Your task to perform on an android device:  Launch the Night  meditation playlist
Image 0: 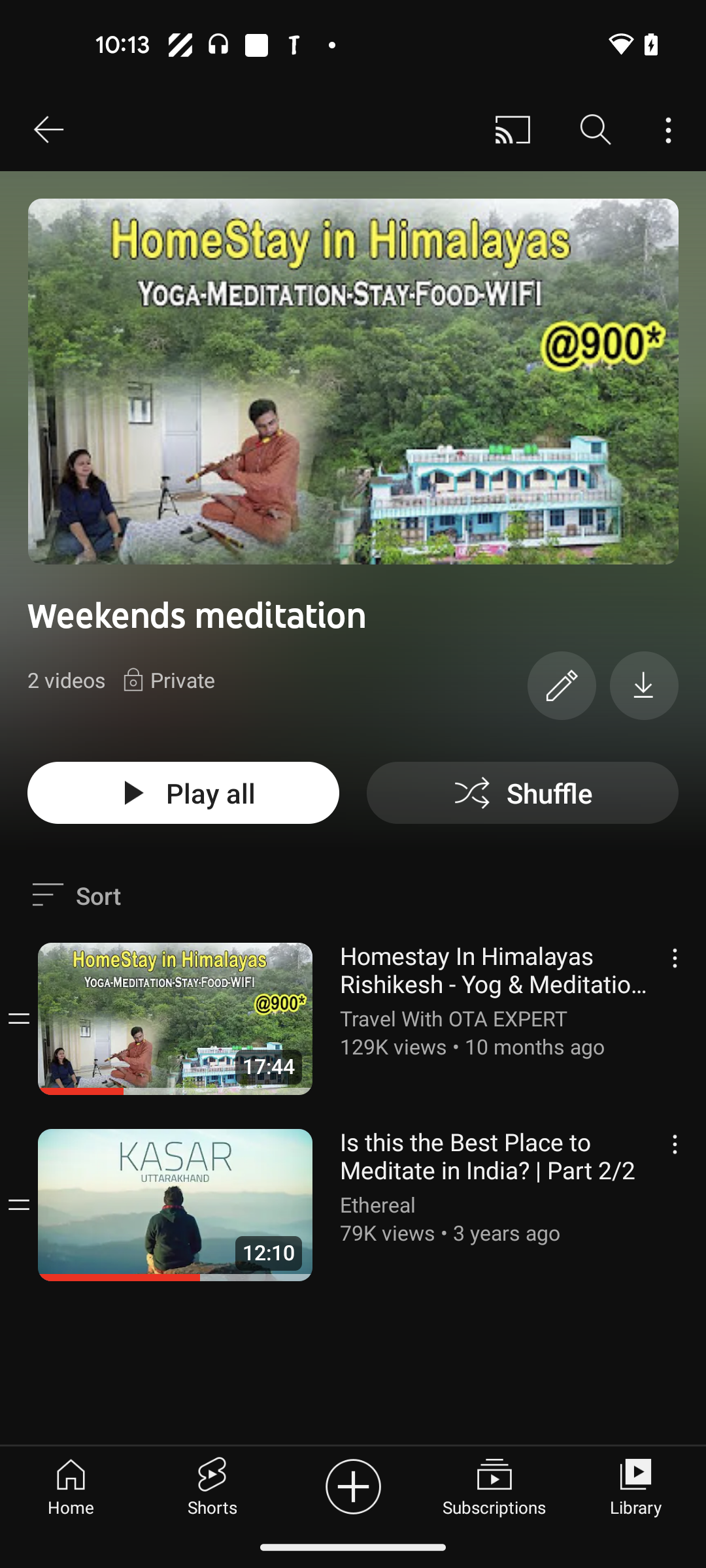
Go back to previous page 
Step 0: press back button
Image 1: 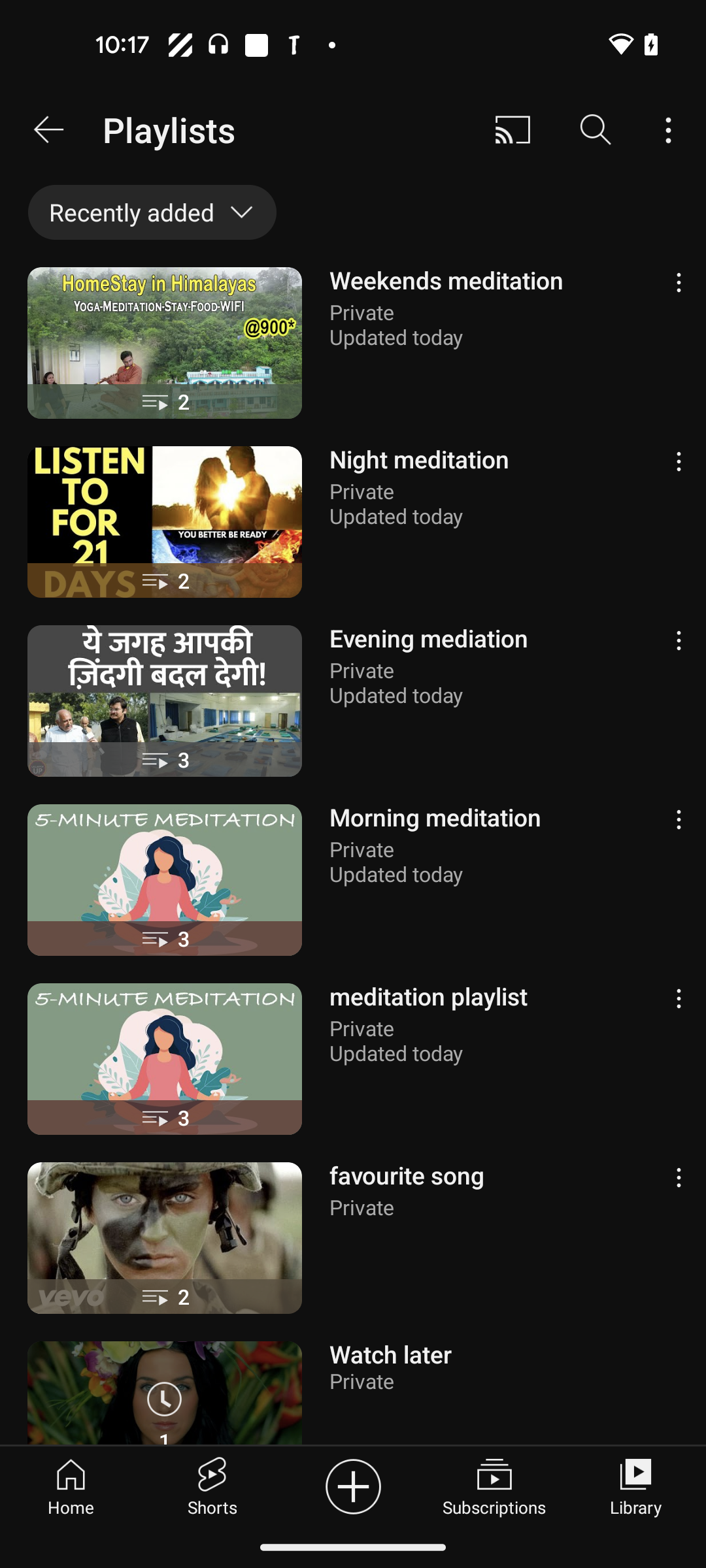
Click on the Night meditation playlist
Step 1: click (353, 521)
Image 2: 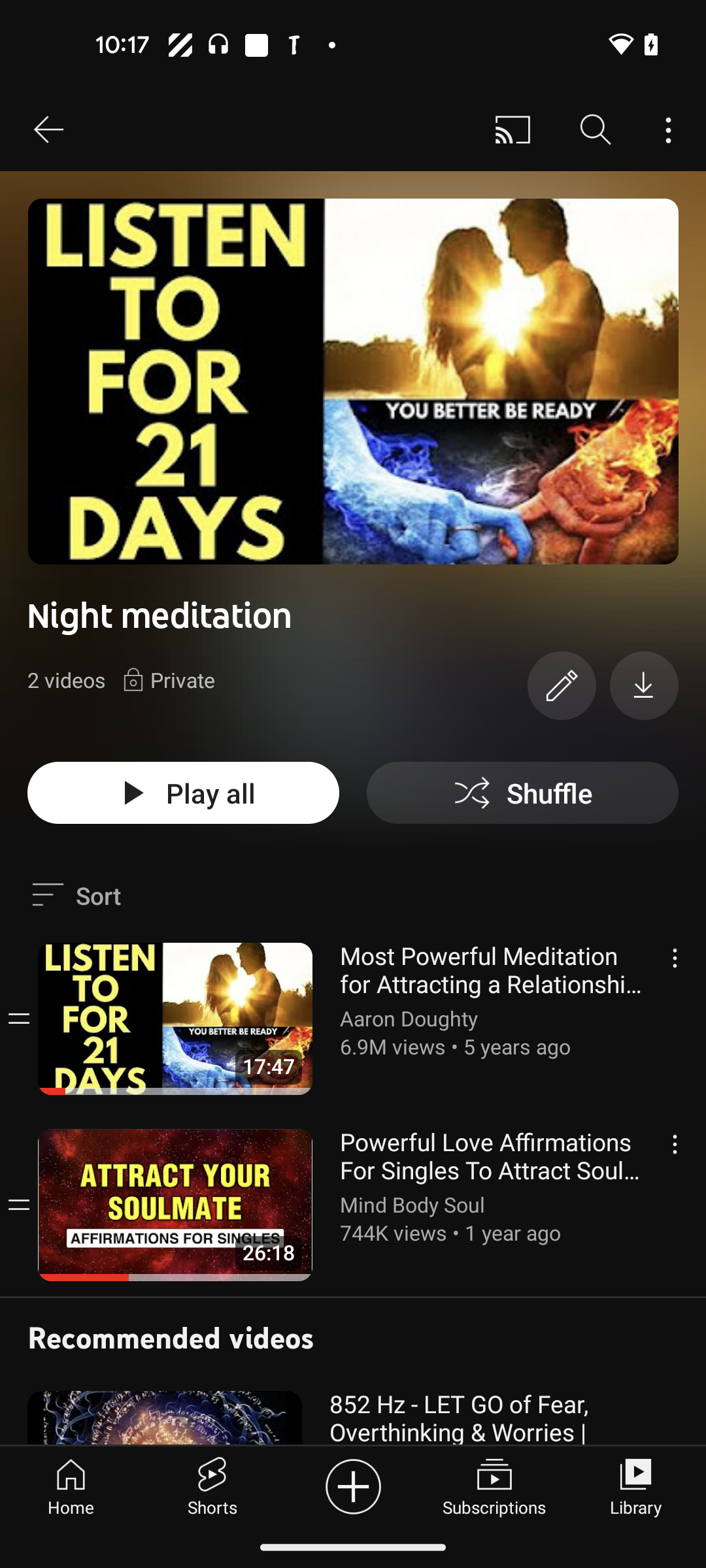
Click on the Most power meditation 
Step 2: click (175, 1019)
Image 3: 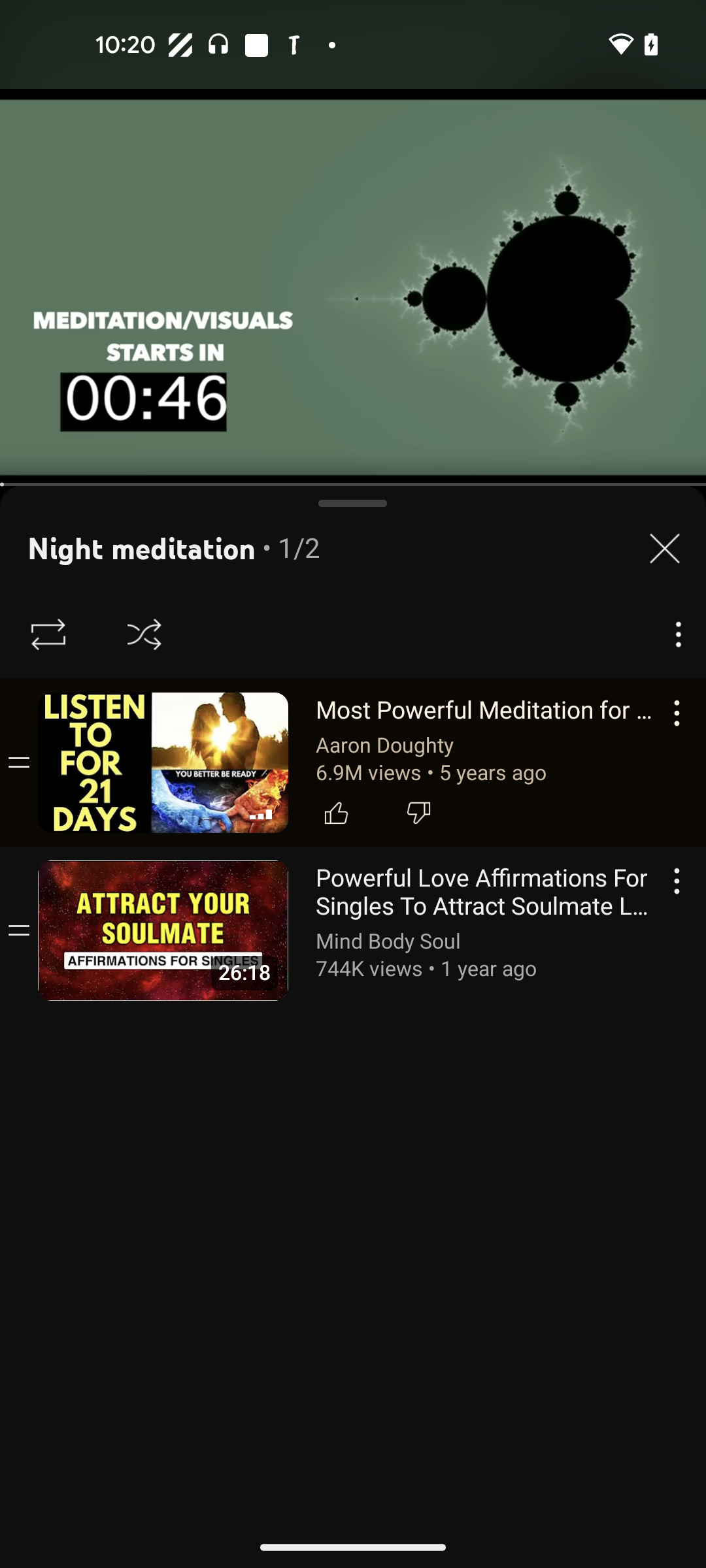
Click on the Most power meditation 
Step 3: wait